Your task to perform on an android device: Open the Domino's Pizza app then browse for a fresh Veggie pizza.
Image 0: 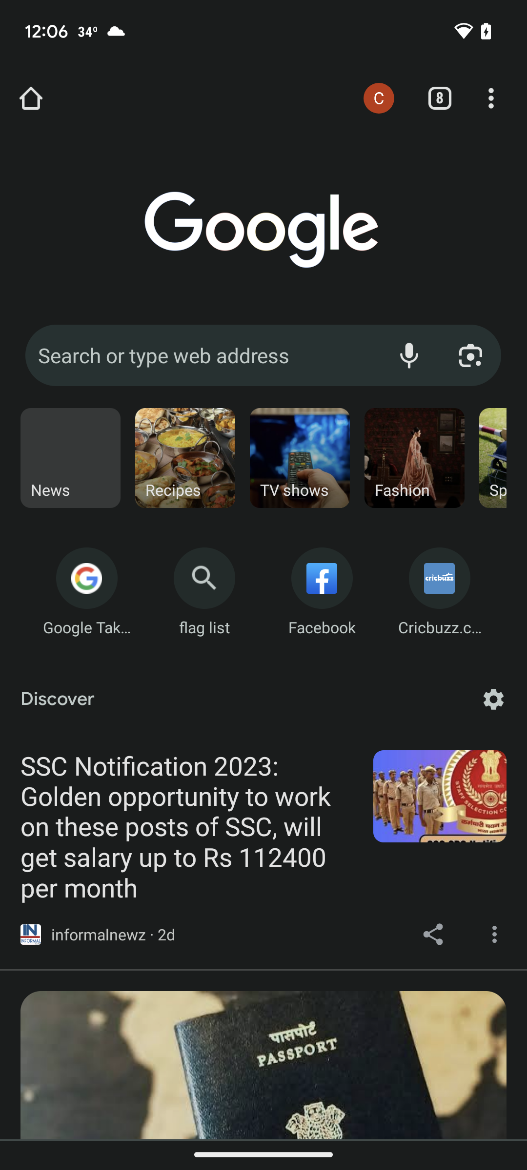
Open the Domino's Pizza app
Step 0: open app "Domino's"
Image 1: 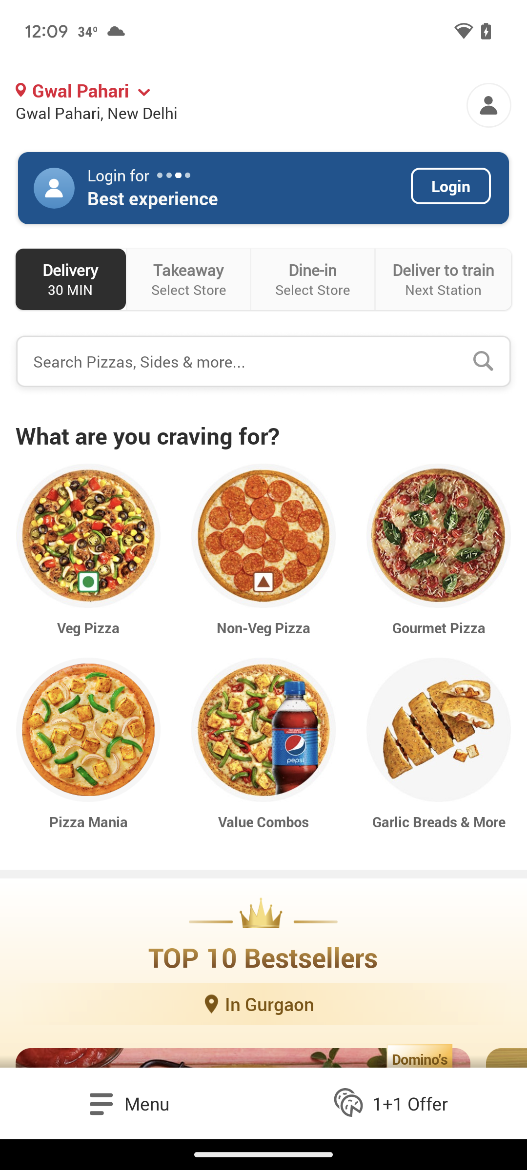
Click on the menu tab on the bottom left corner of the screen
Step 1: click (147, 1103)
Image 2: 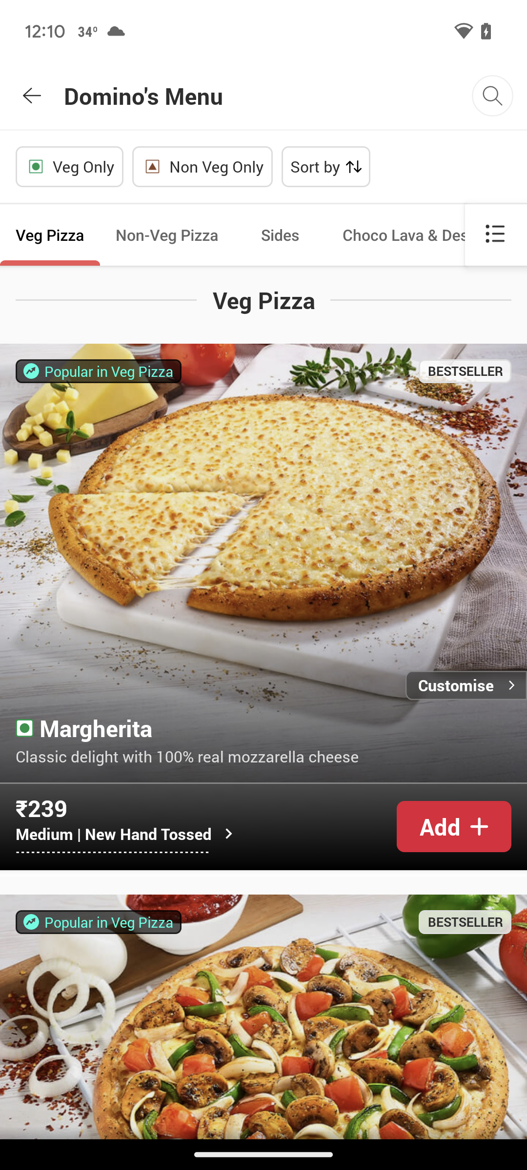
Swipe up to view fresh veggie pizza
Step 2: scroll down
Image 3: 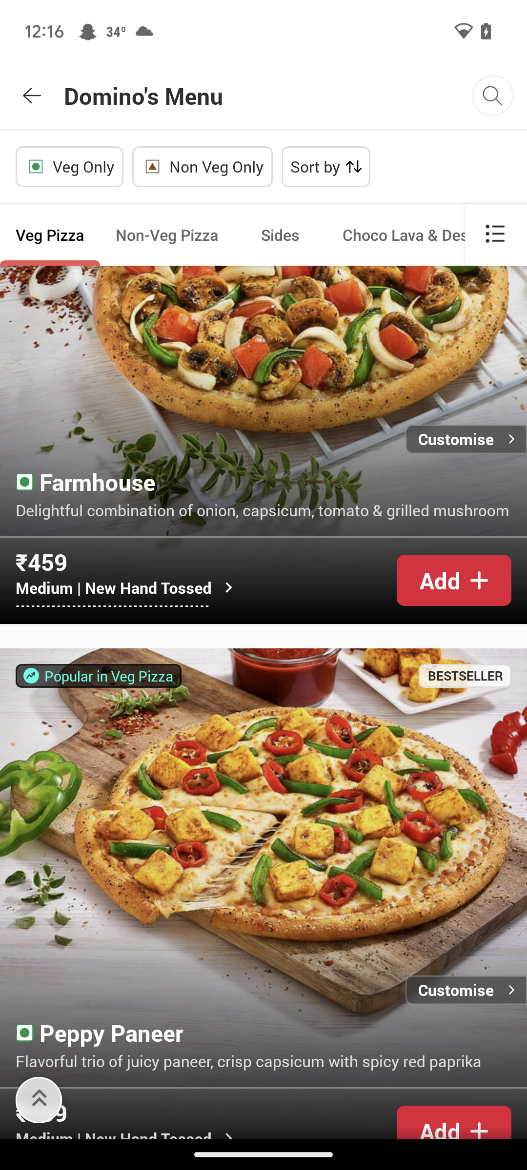
Swipe up to view fresh veggie pizza
Step 3: scroll down
Image 4: 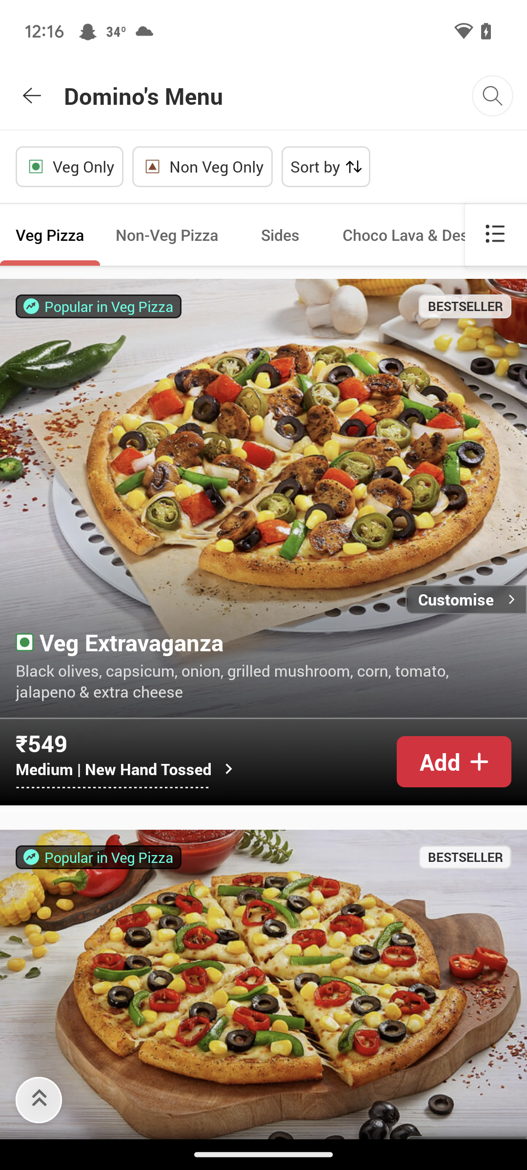
Swipe up to view fresh veggie pizza
Step 4: scroll down
Image 5: 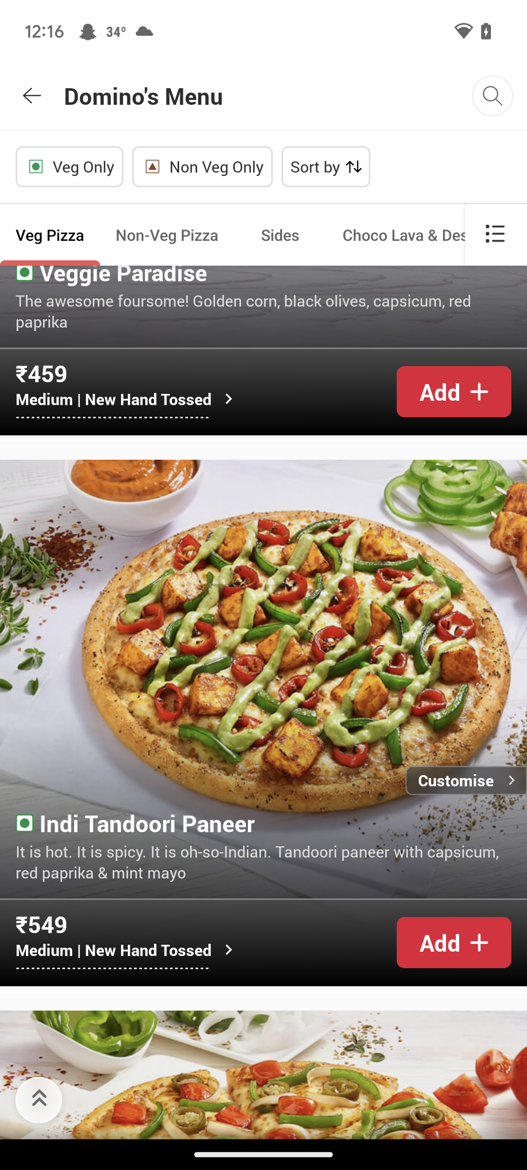
Swipe up to view fresh veggie pizza
Step 5: scroll down
Image 6: 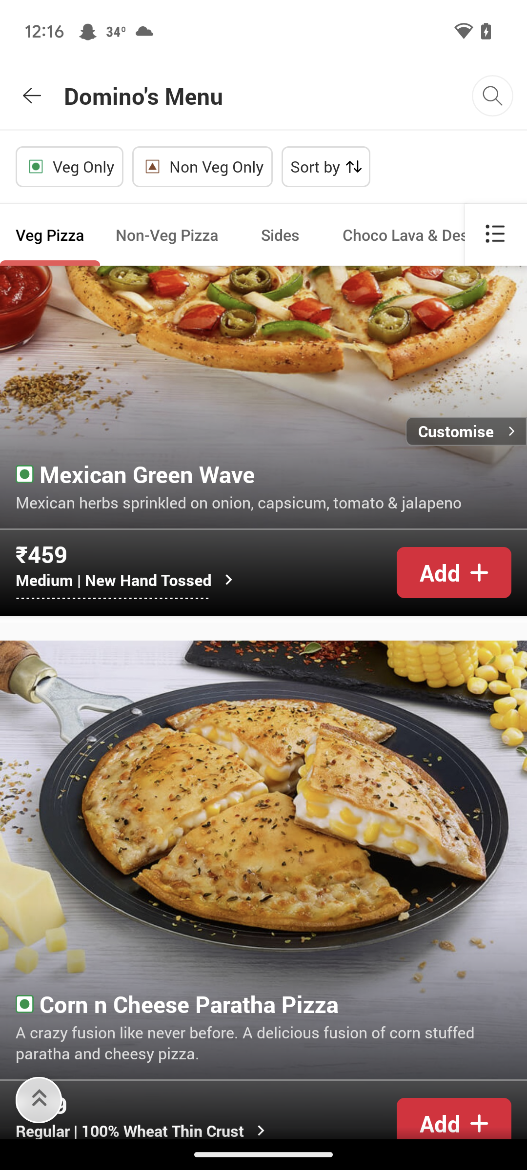
Swipe up to view fresh veggie pizza
Step 6: scroll down
Image 7: 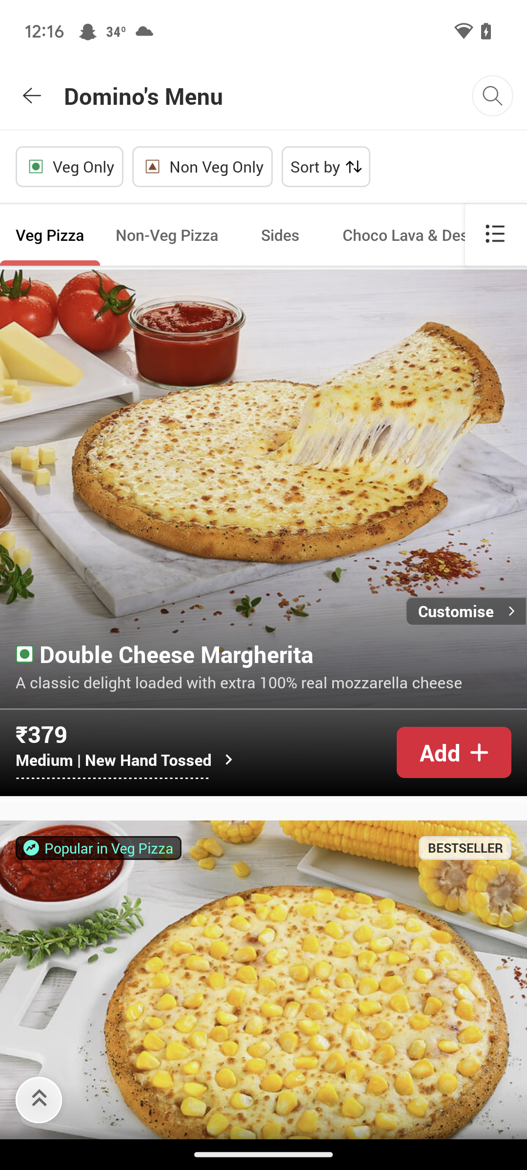
Swipe up to view fresh veggie pizza
Step 7: scroll down
Image 8: 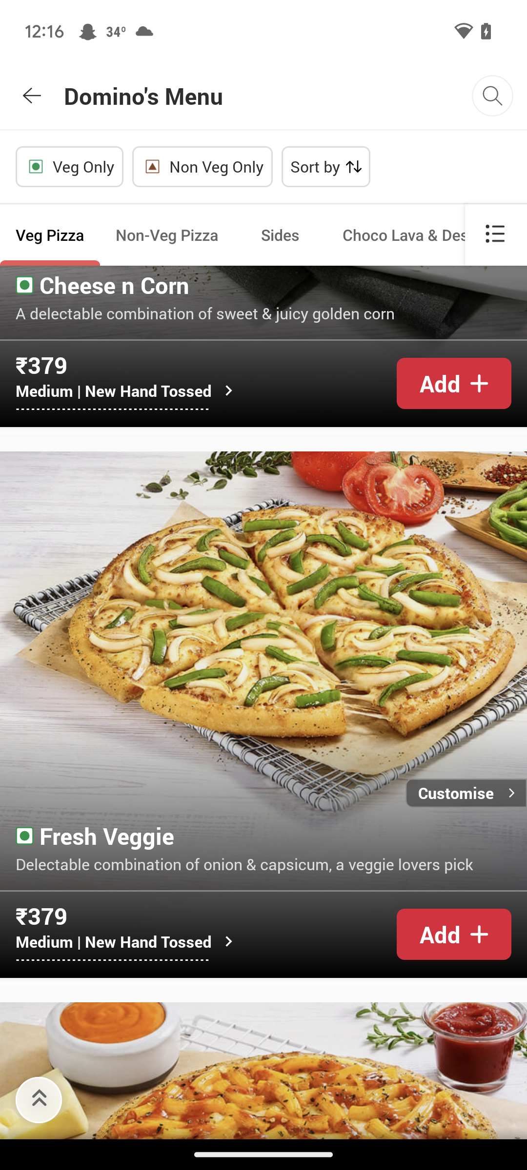
Open the fresh veggie pizza
Step 8: click (263, 836)